Your task to perform on an android device: Open the Amazon app, I would like to search for football gloves so that I may play casual football with my kids.
Image 0: 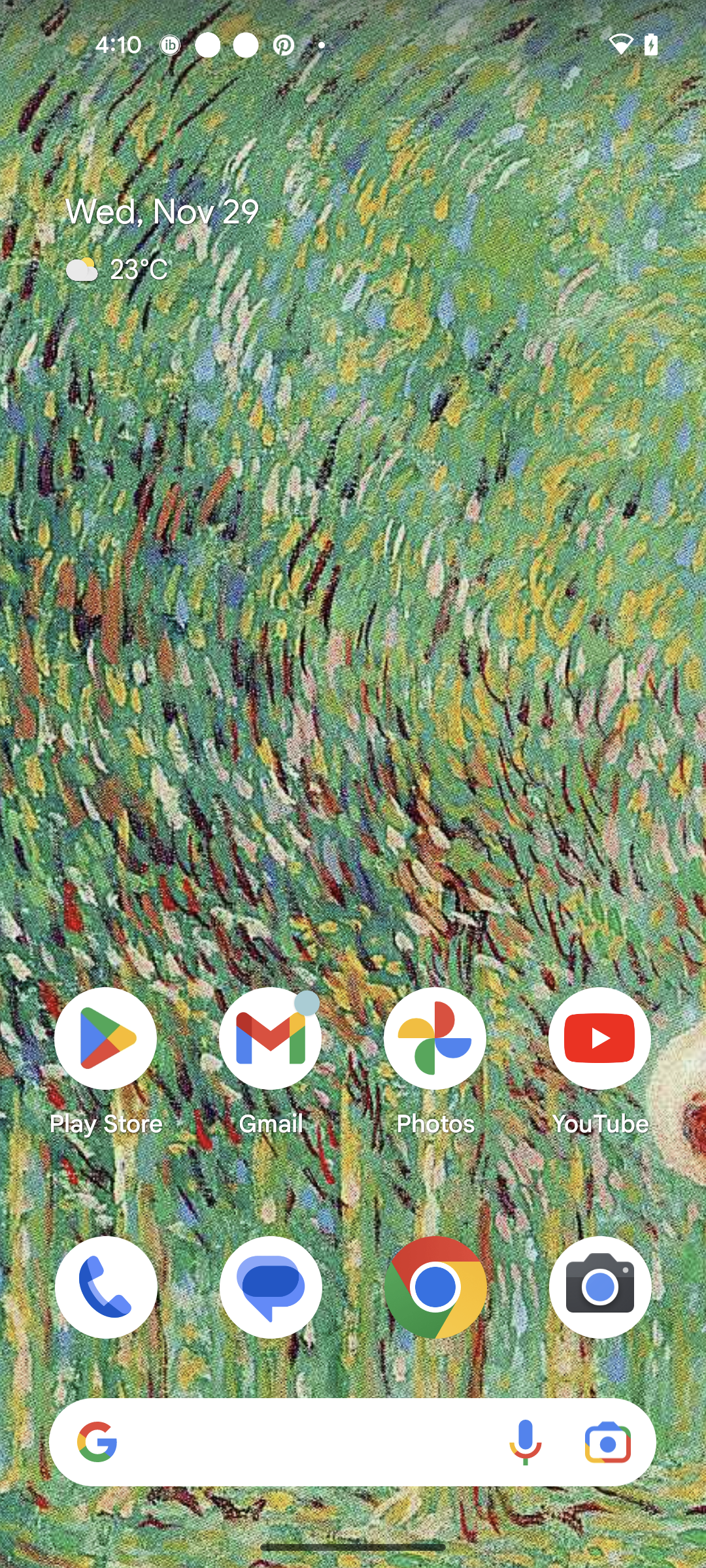
Open the Amazon app
Step 0: open app "Amazon"
Image 1: 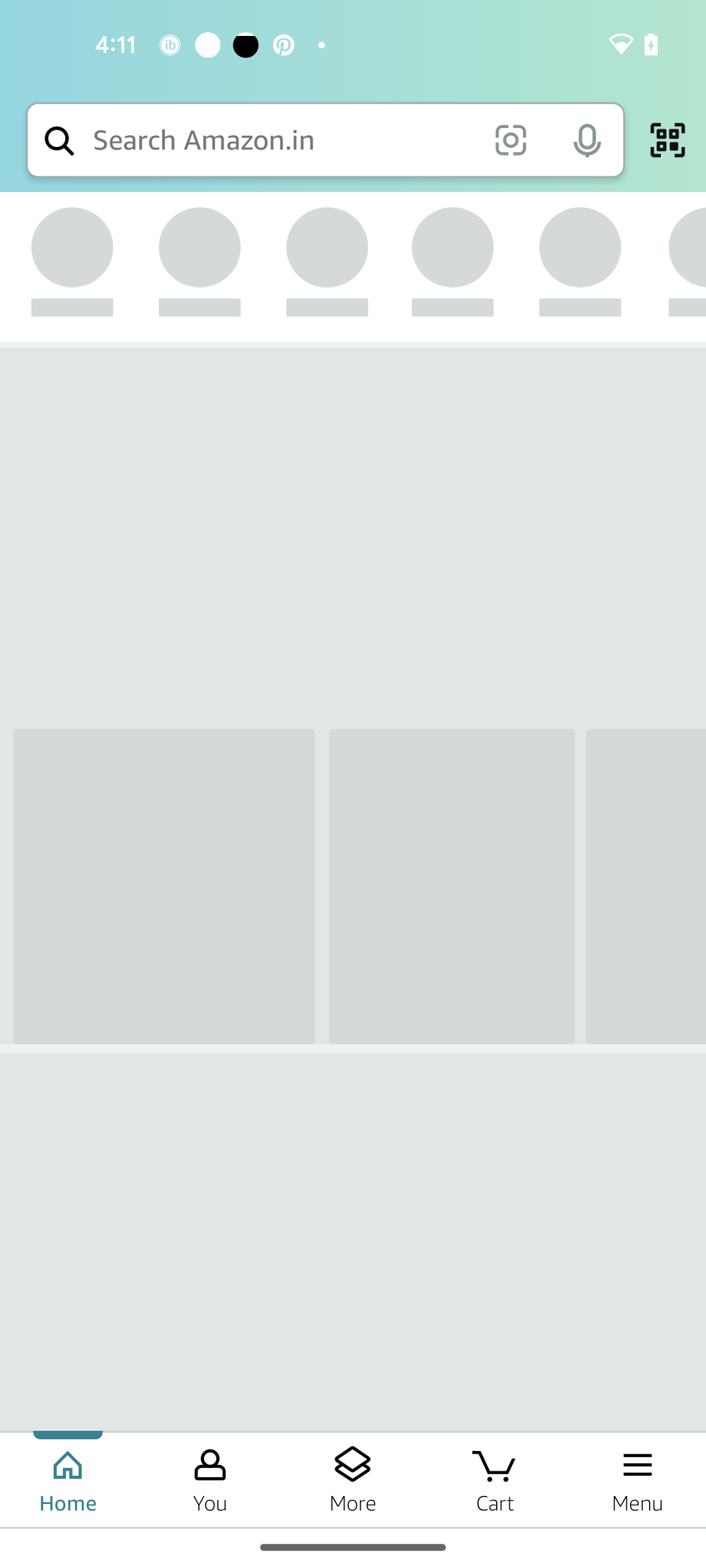
Open the Amazon app
Step 1: wait
Image 2: 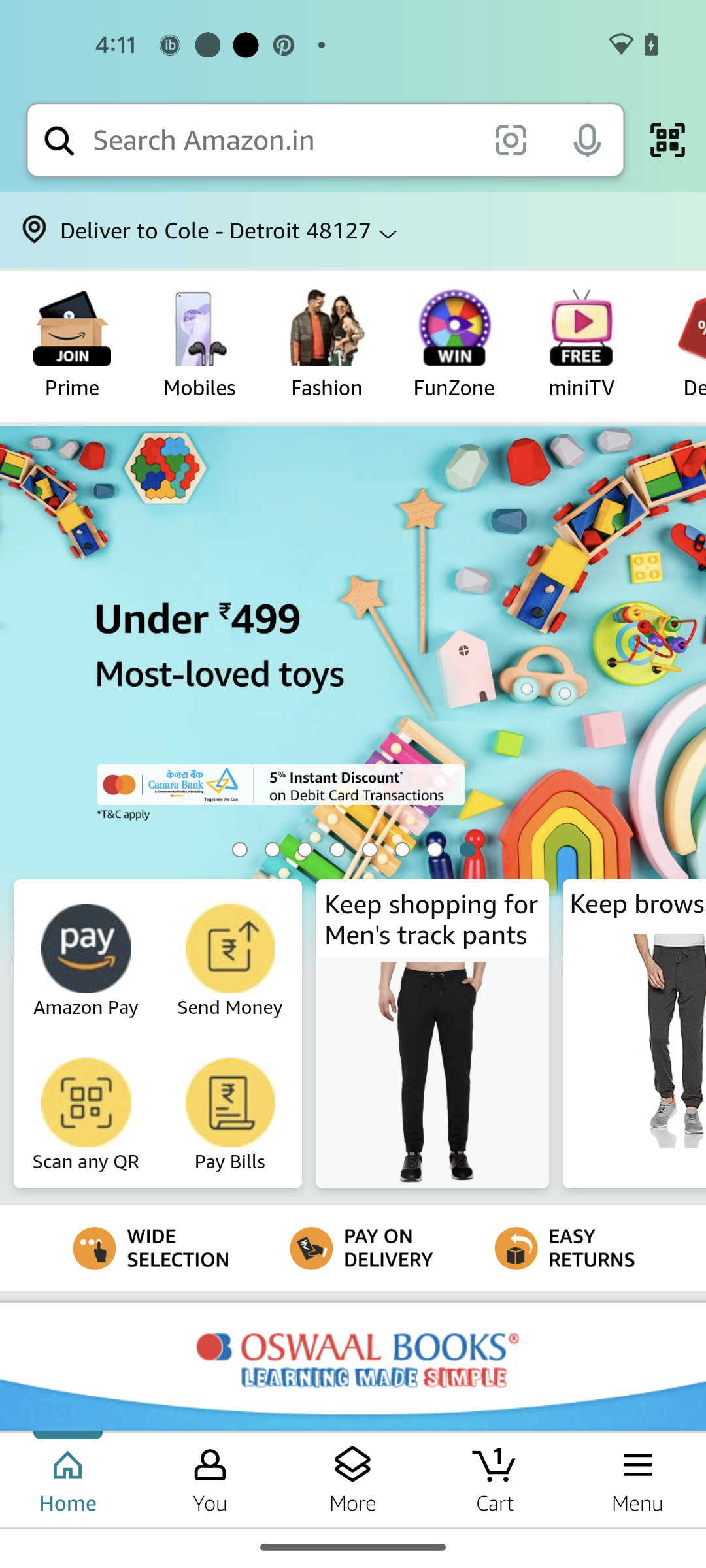
Click on the search bar
Step 2: click (283, 140)
Image 3: 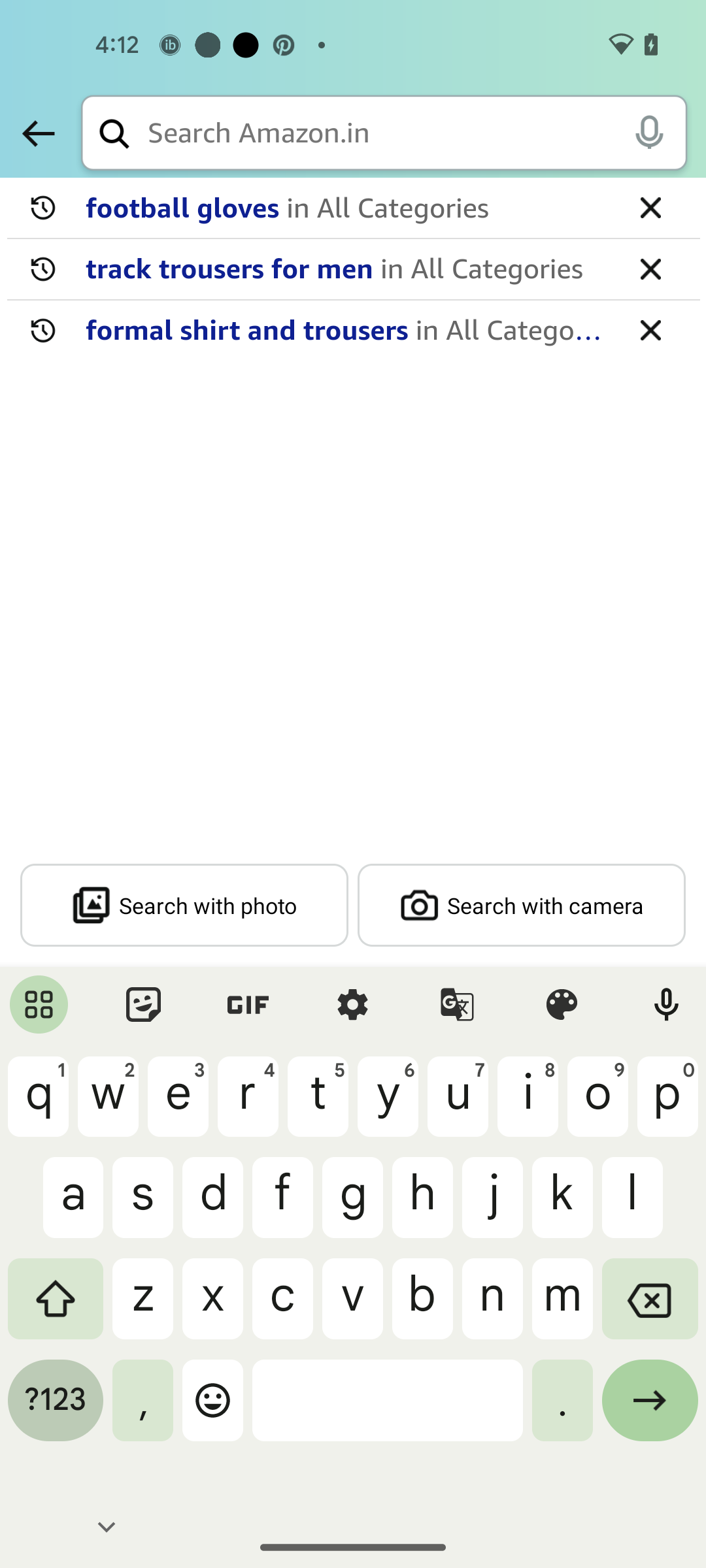
Select the first recent search option
Step 3: click (346, 208)